Your task to perform on an android device: I want to share my Instruction01 recording that is saved in the Voice Recorder app to my friend Natalie on her mail id that is  natalie.larson1998@gmail.com.
Image 0: 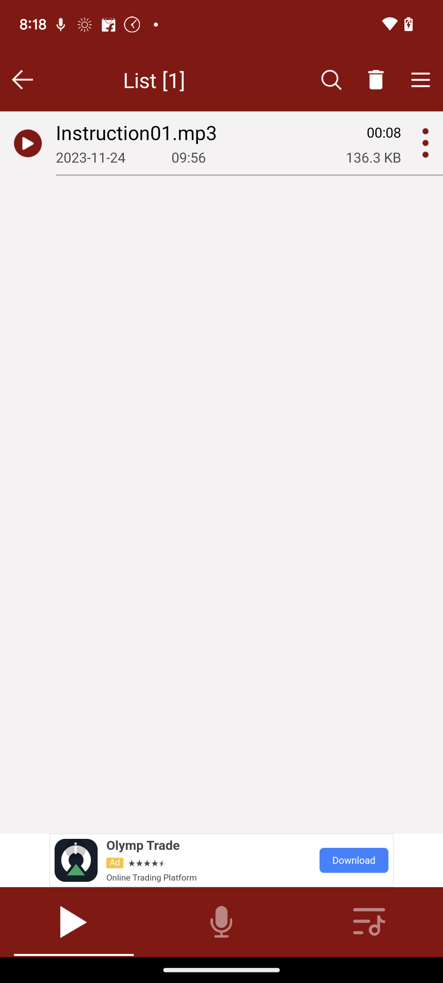
Click on the three dots button at the right of the recording.
Step 0: click (425, 143)
Image 1: 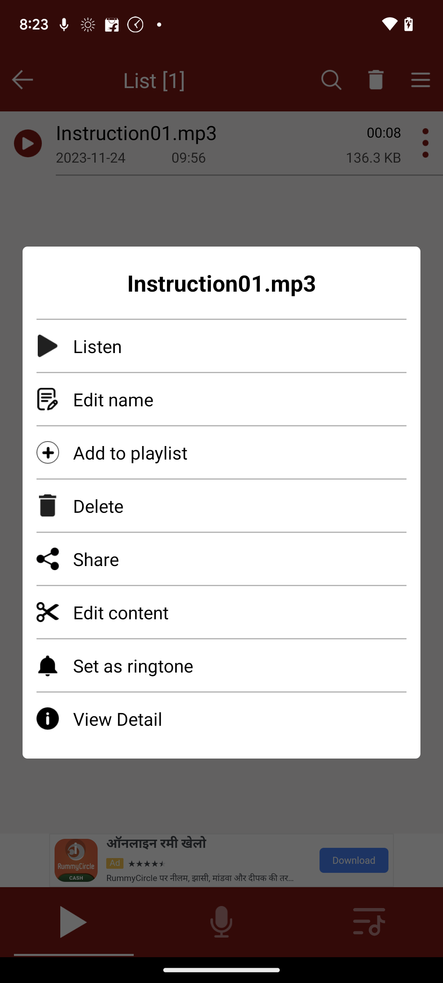
Click on the share button.
Step 1: click (221, 558)
Image 2: 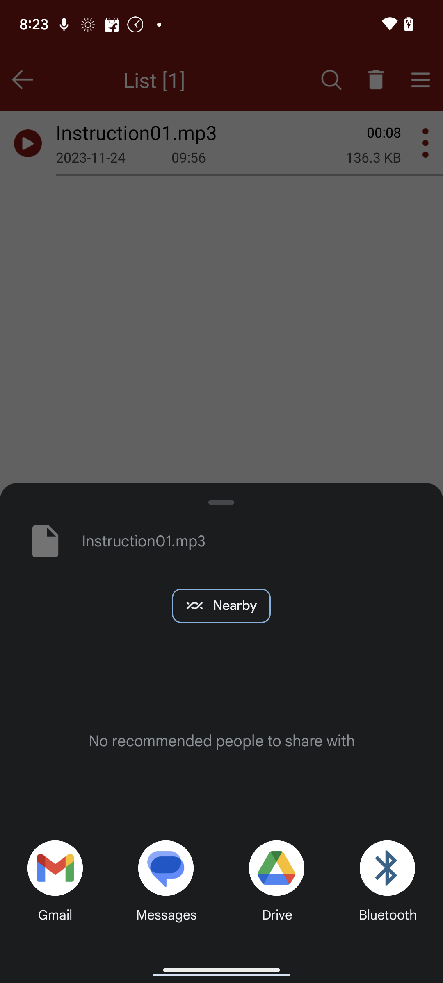
Click on the Gmail icon.
Step 2: click (55, 868)
Image 3: 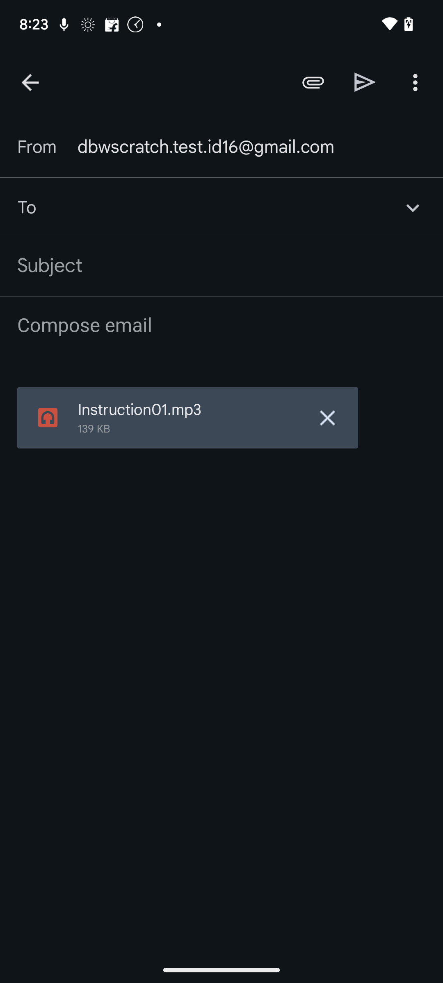
Enter the email id that is  natalie.larson1998@gmail.com.
Step 3: type " natalie.larson1998@gmail.com"
Image 4: 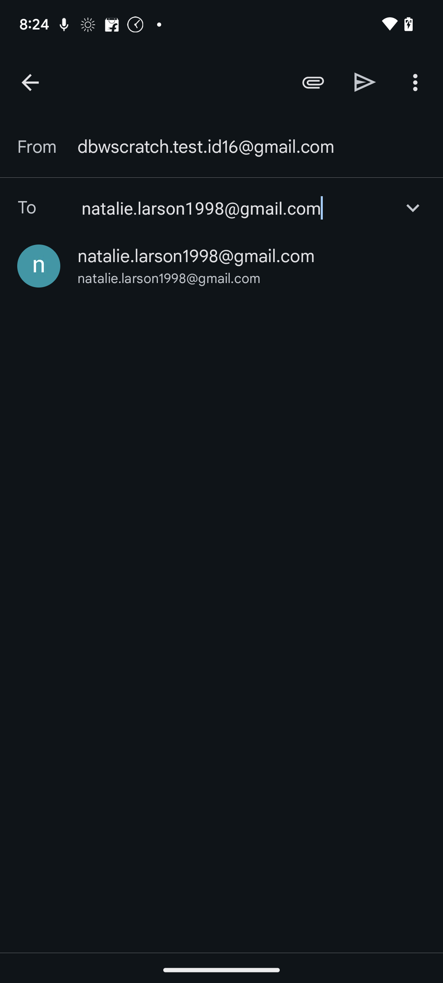
Select the first option.
Step 4: click (196, 256)
Image 5: 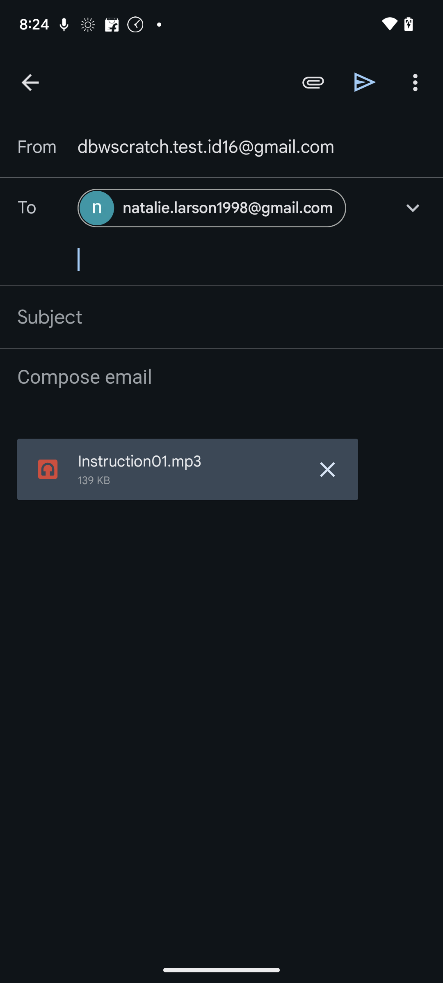
Click on the arrow forward button.
Step 5: click (365, 82)